Your task to perform on an android device: I would like to see more comparable shoe styles from the same brand. Check out the costs of several Nike models that are comparable by using the Flipkart app.
Image 0: 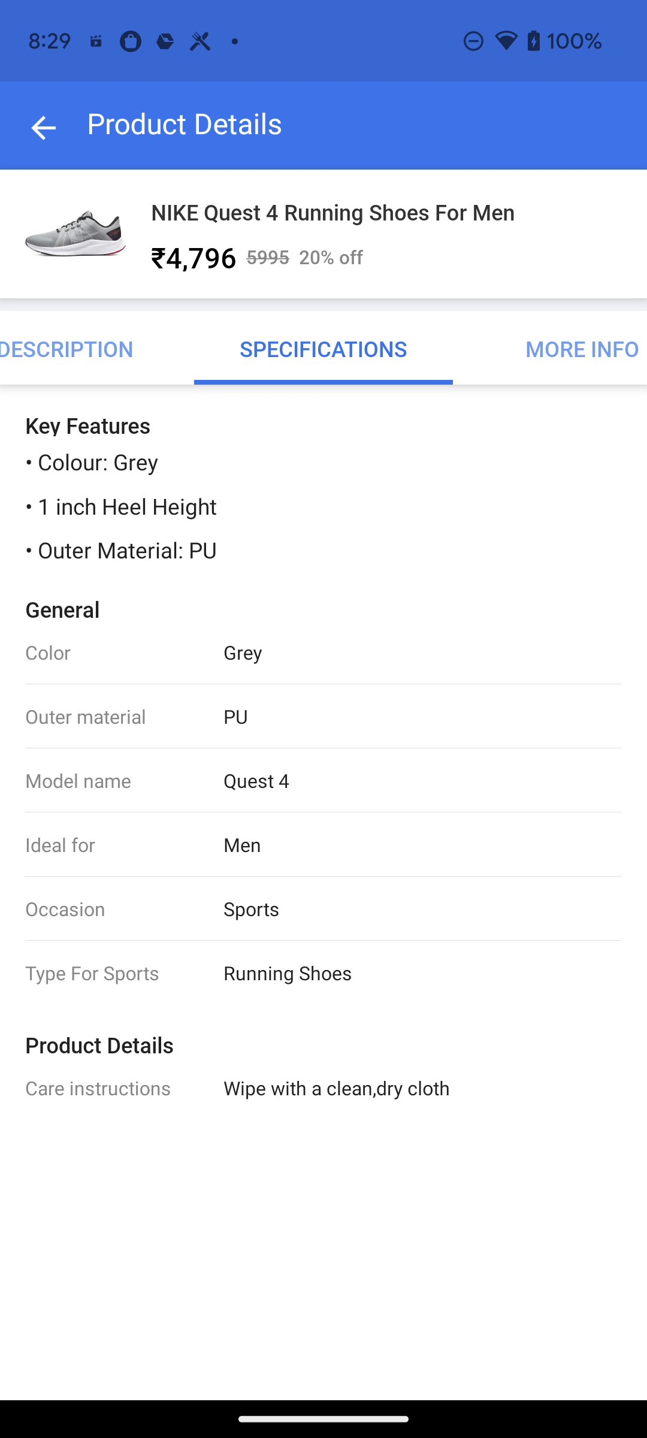
Go back to the previous page
Step 0: press back button
Image 1: 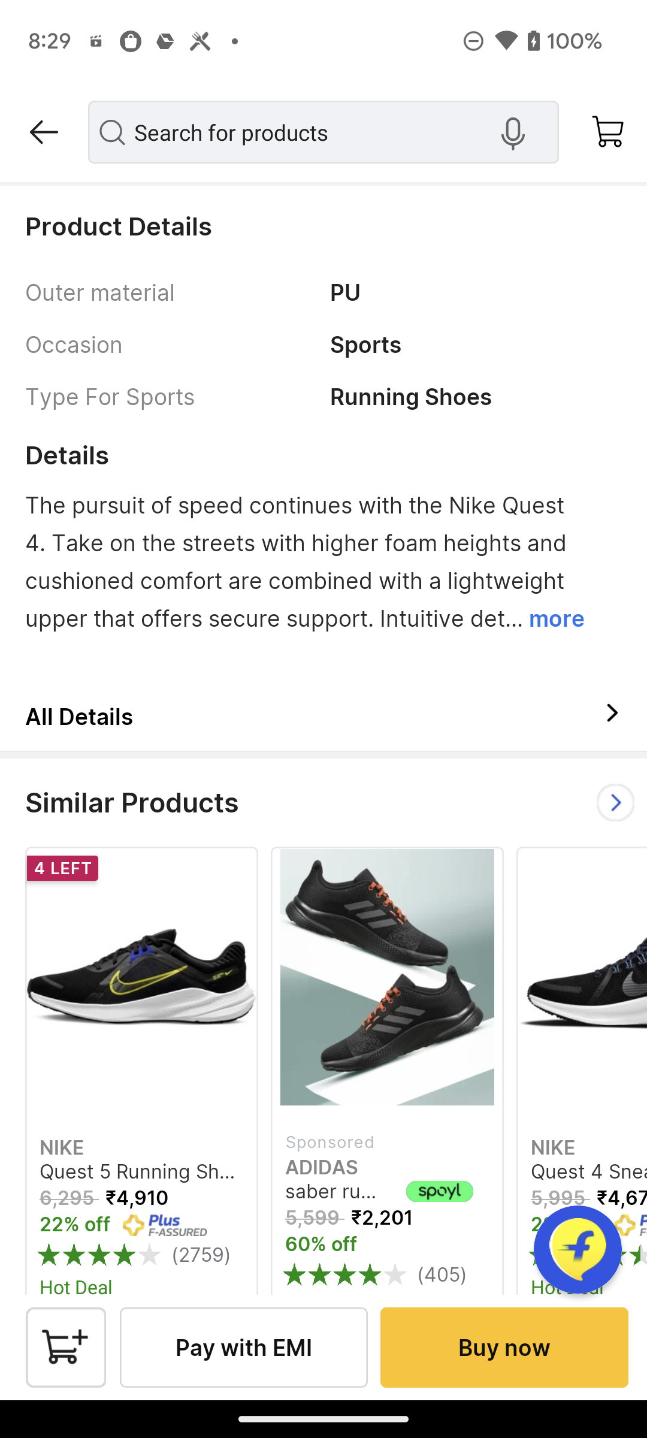
Click on the Similar products
Step 1: click (310, 802)
Image 2: 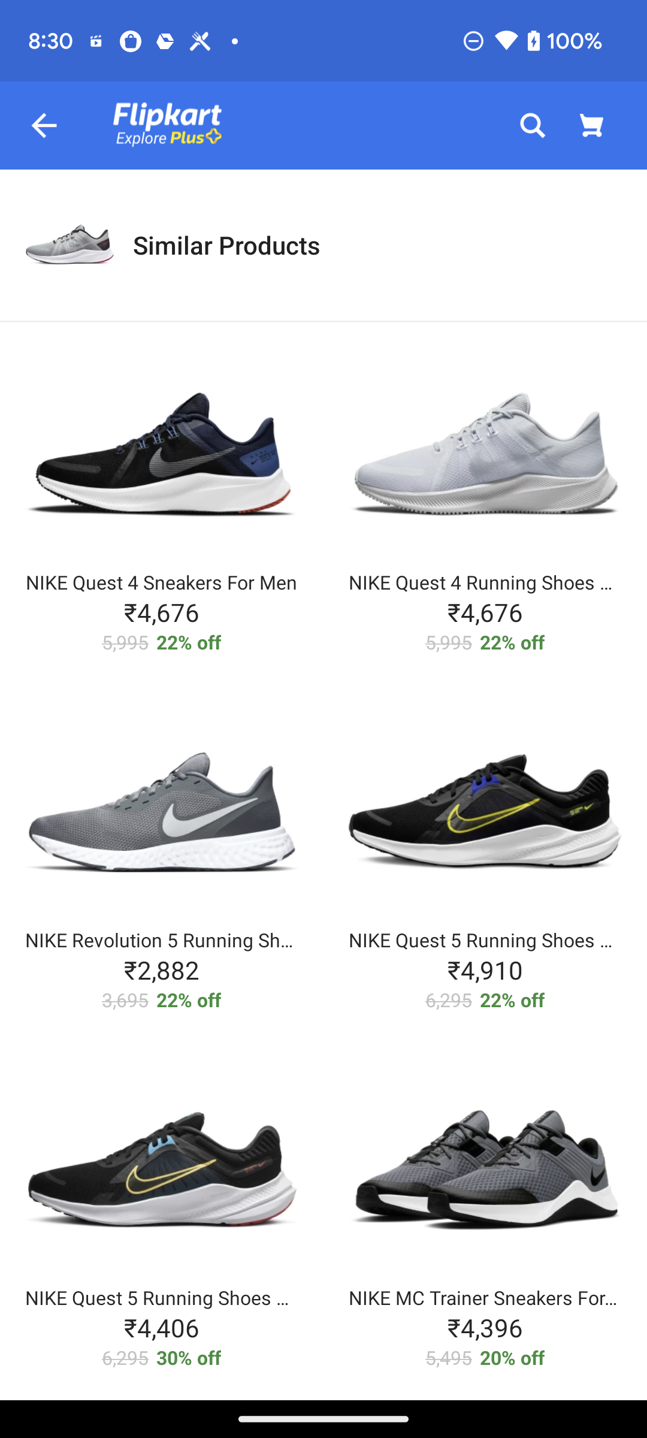
swipe up to see the price
Step 2: scroll down
Image 4: 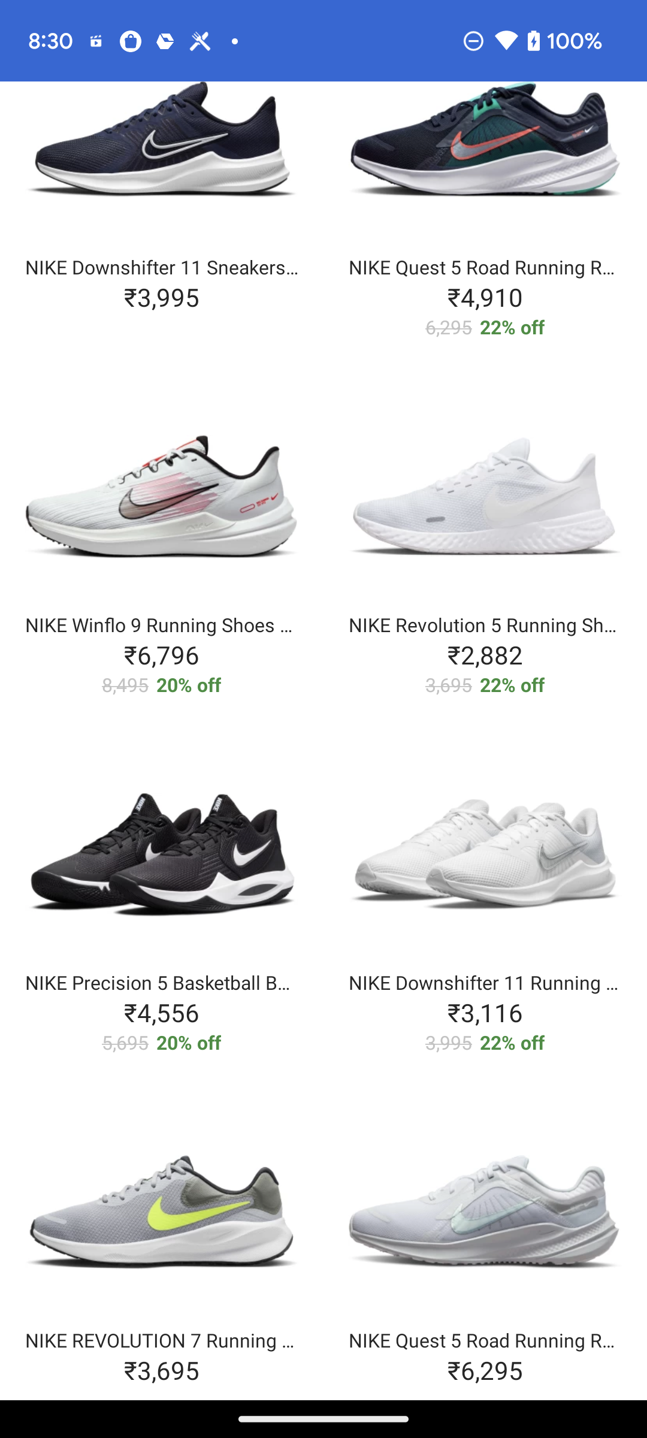
swipe up to see the price
Step 4: scroll down